Your task to perform on an android device: Open my favorite book, "The Queen's Gambit," on the Google Play Books app.
Image 0: 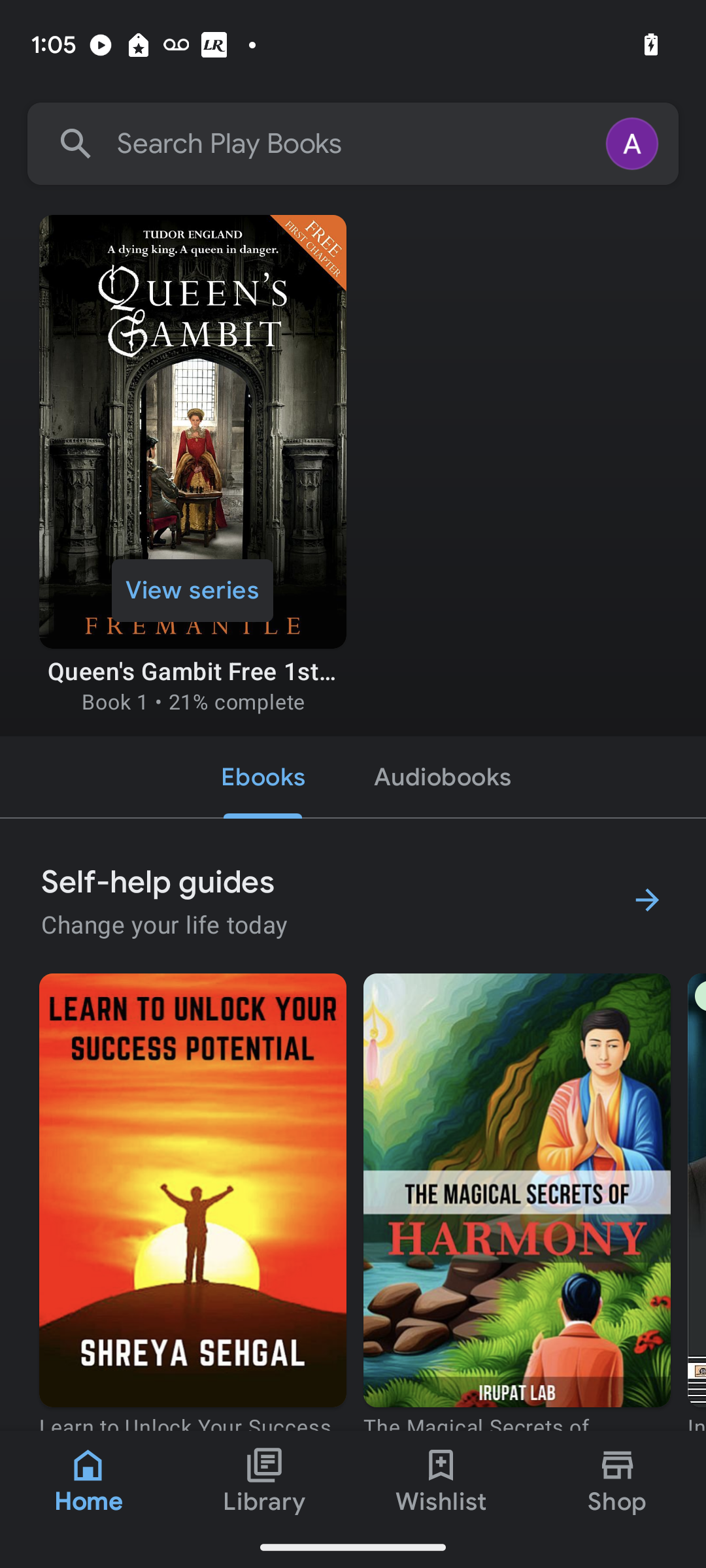
Click on the "The Queen's Gambit" book.
Step 0: click (192, 463)
Image 1: 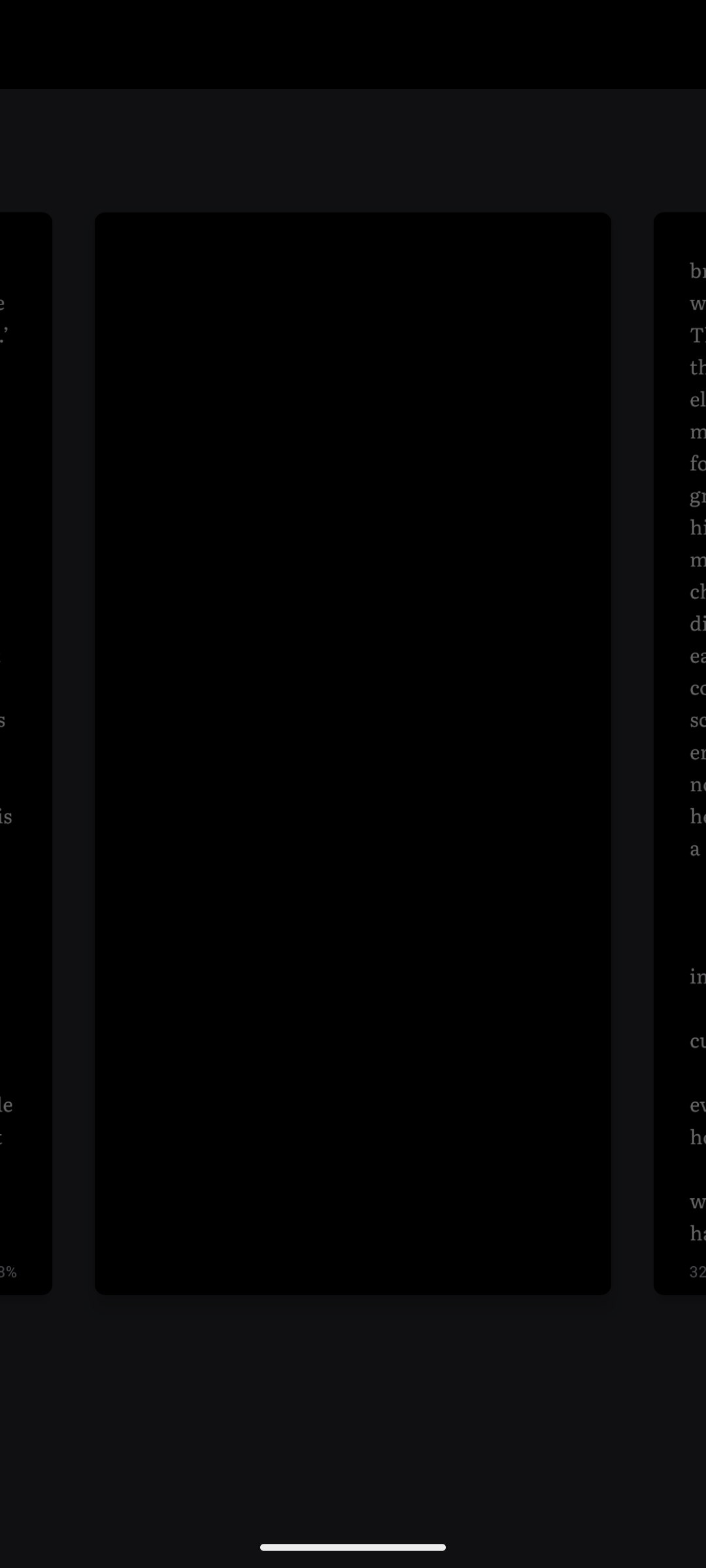
Click on the "The Queen's Gambit" book.
Step 1: wait
Image 2: 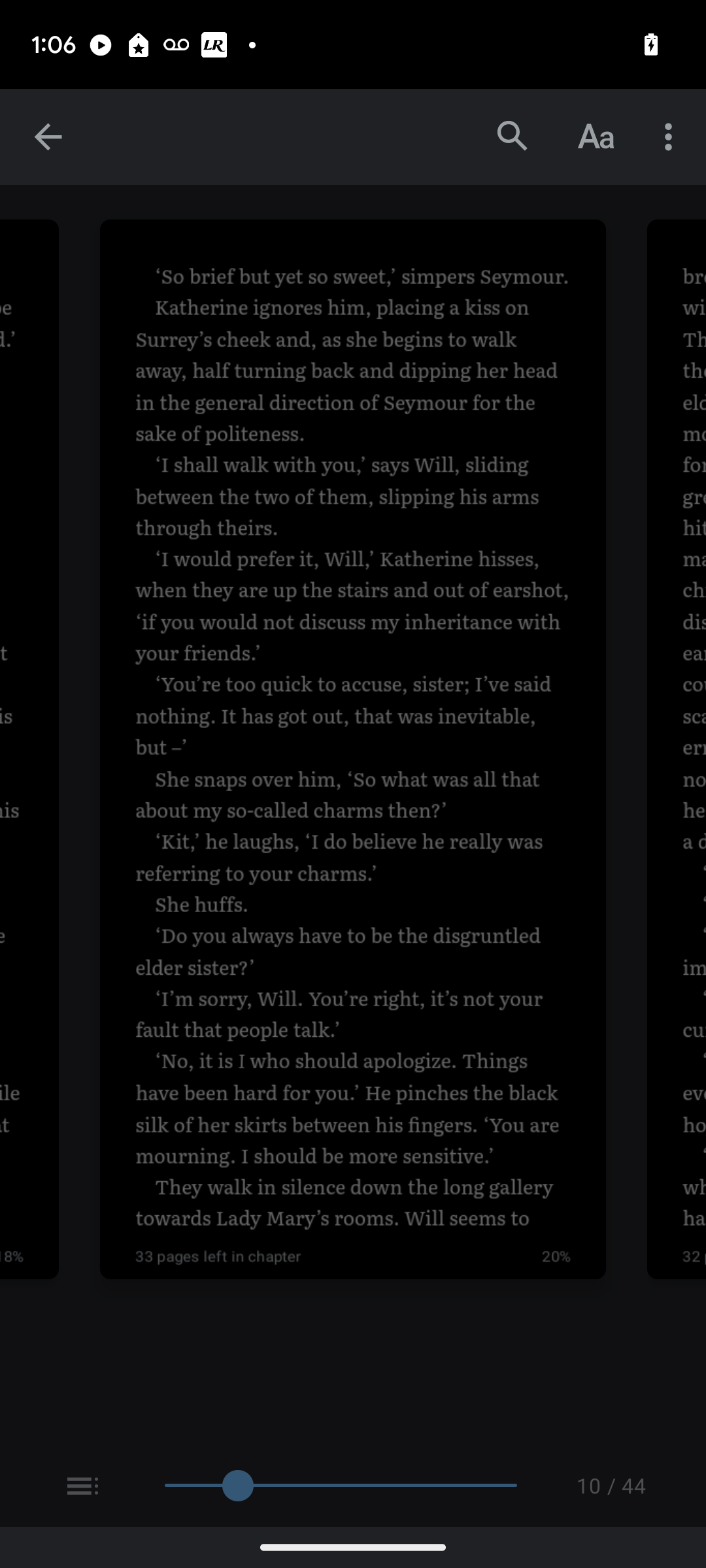
Click on the "The Queen's Gambit" book.
Step 2: wait